Your task to perform on an android device: Add the Real masala mixed fruit to the Shopping cart in the Flipkart app.
Image 0: 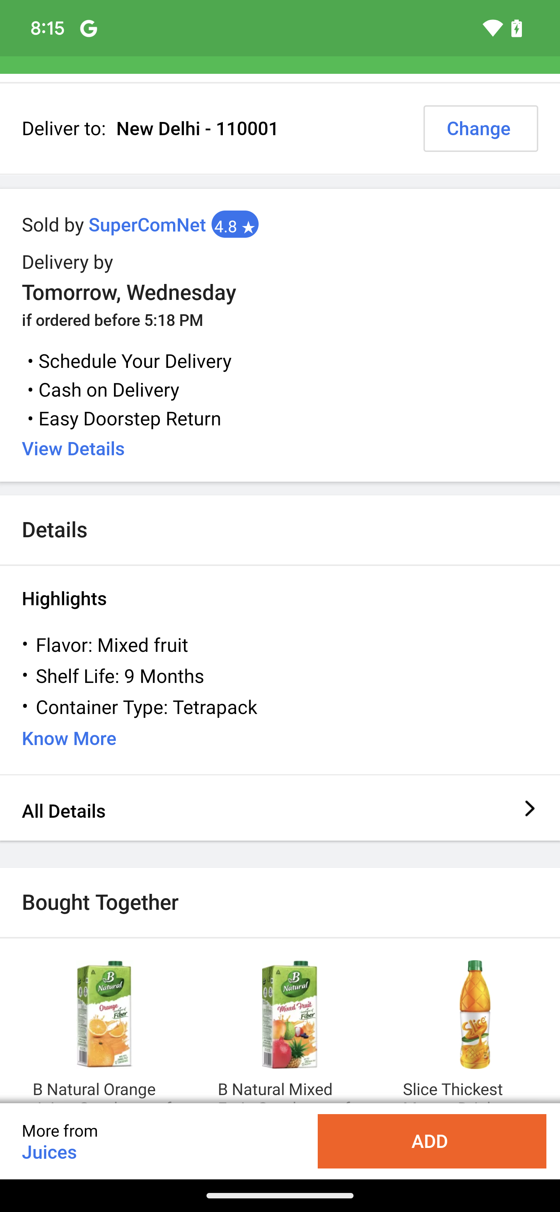
Click on the add button 
Step 0: click (380, 1149)